Your task to perform on an android device: The image that I captured is of my colleague, and she didn't like it and wanted me to delete it. Delete the last photo in the Gallery app.
Image 0: 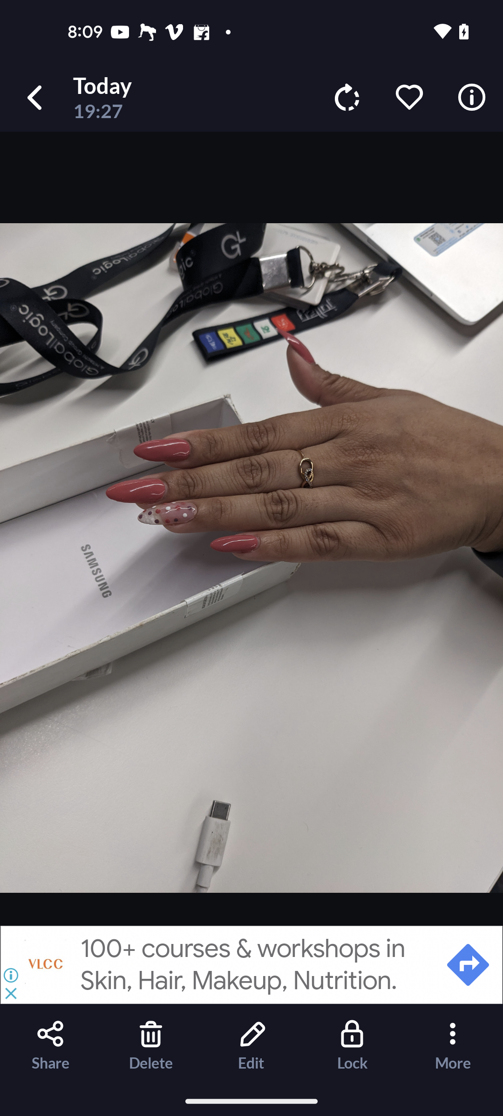
Click on the Delete Button 
Step 0: click (148, 1039)
Image 1: 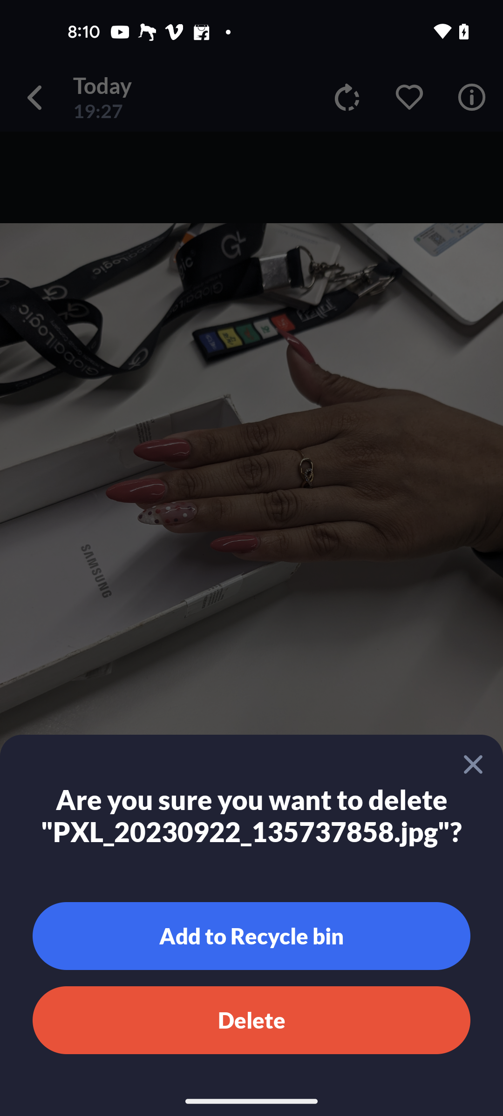
Click on the Delete button in the pop up
Step 1: click (251, 1020)